Your task to perform on an android device: Use the Duolingo app to finish learning Portuguese lesson 1.
Image 1: 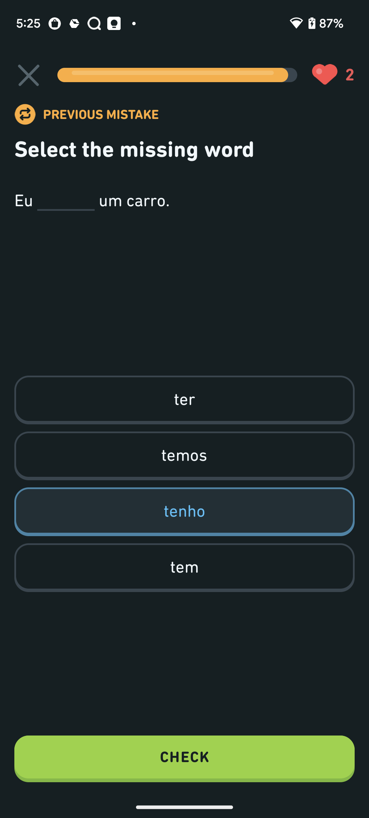
Click on the CHECK button at the bottom of the screen
Step 1: click (184, 759)
Image 2: 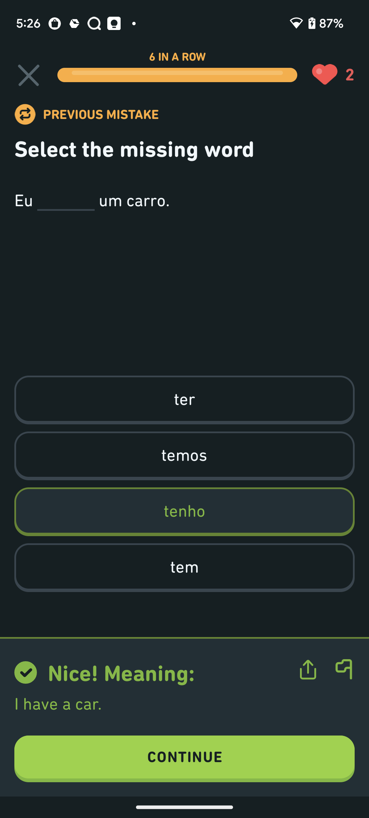
Click on the CONTINUE at the bottom of the screen
Step 2: click (184, 759)